Your task to perform on an android device: I want to view the Gallery_1695401456546 file in the OneDrive app
Image 0: 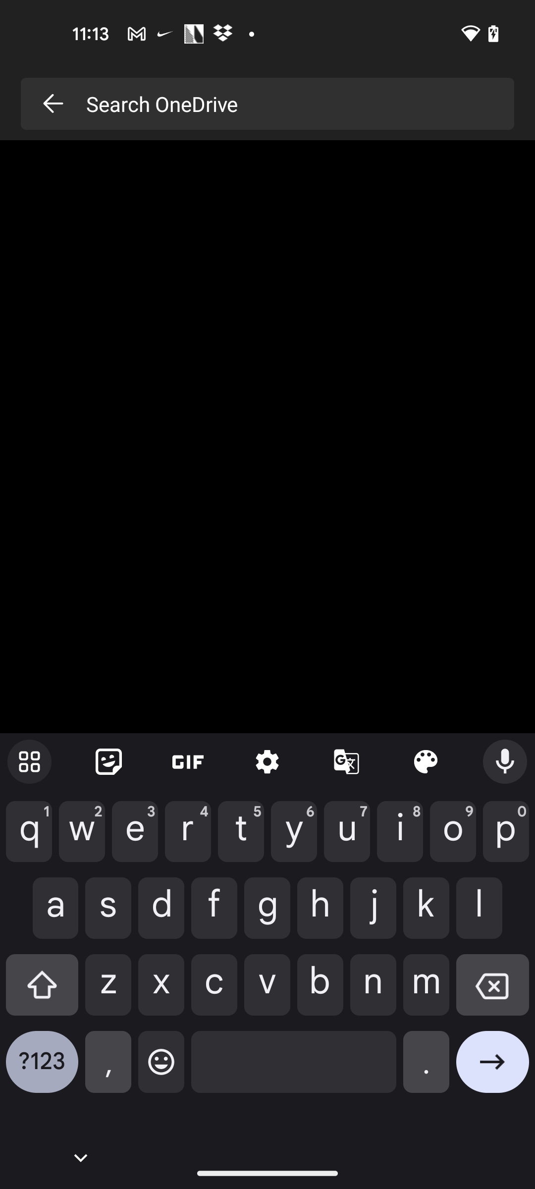
Get back to the previous page of the app
Step 0: press back button
Image 1: 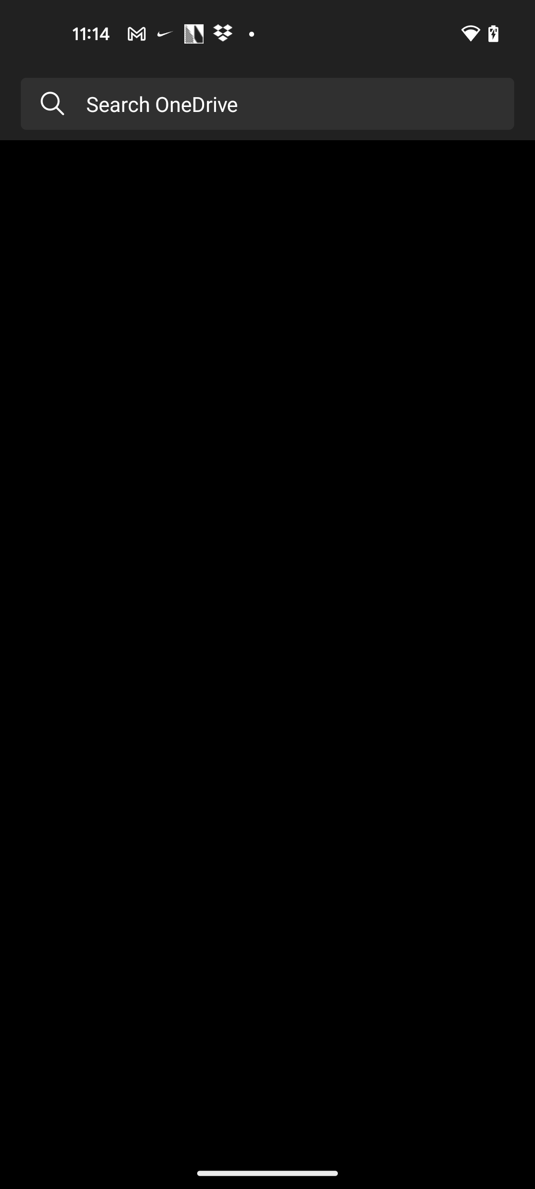
Get back to the previous page of the app
Step 1: press back button